Your task to perform on an android device: Search for punjabi style rajma recipes in the cookpad. app.
Image 1: 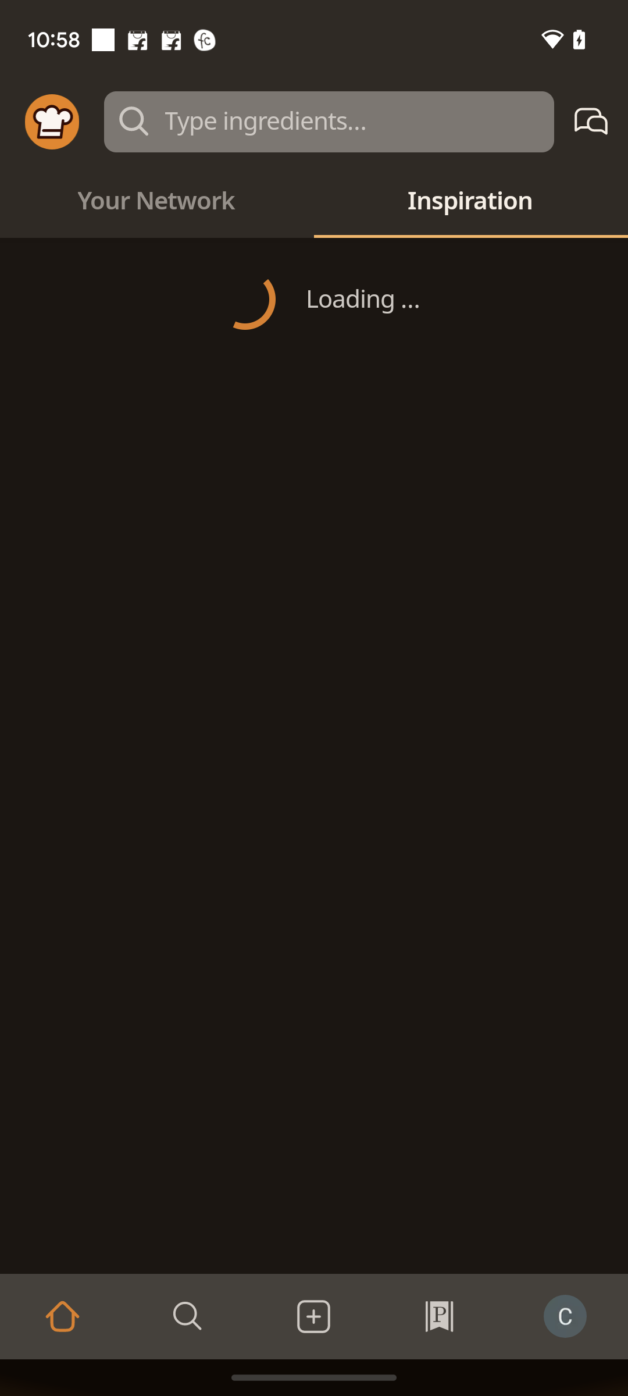
Open the Cookpad app.
Step 1: wait
Image 2: 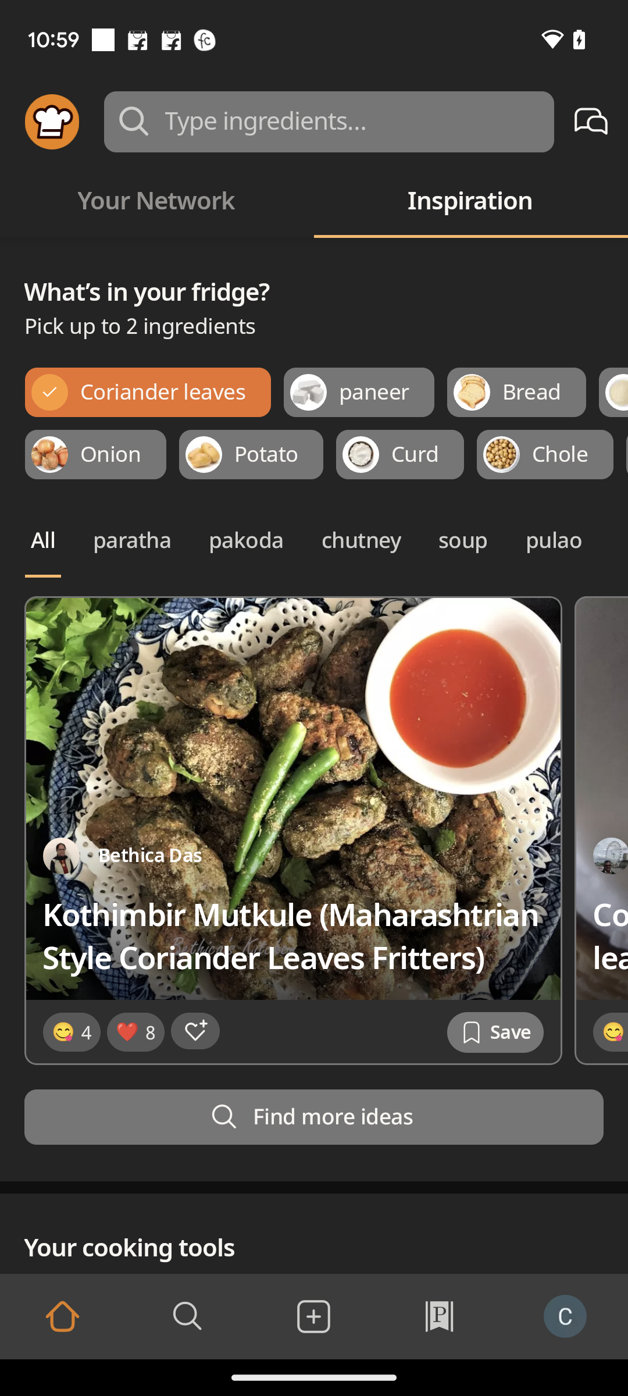
Click on the search box presented at the top.
Step 2: click (329, 122)
Image 3: 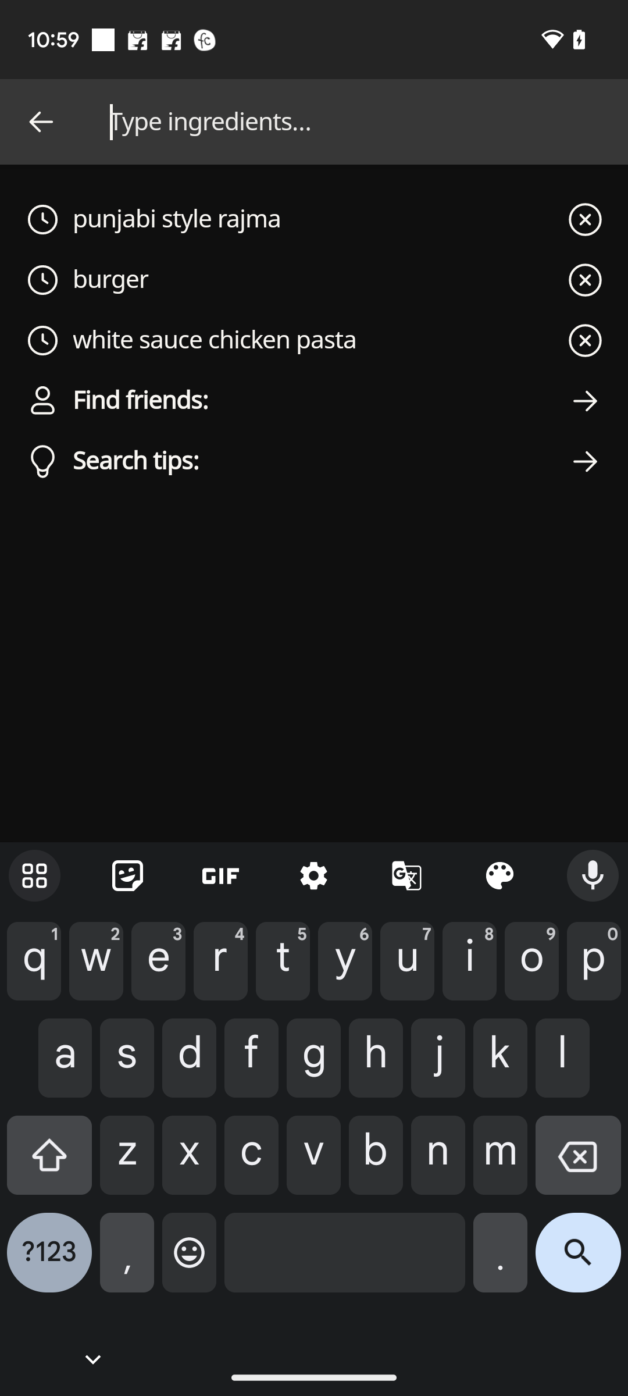
Type punjabi-style rajma in the search box.
Step 3: type "punjabi style Rajma"
Image 5: 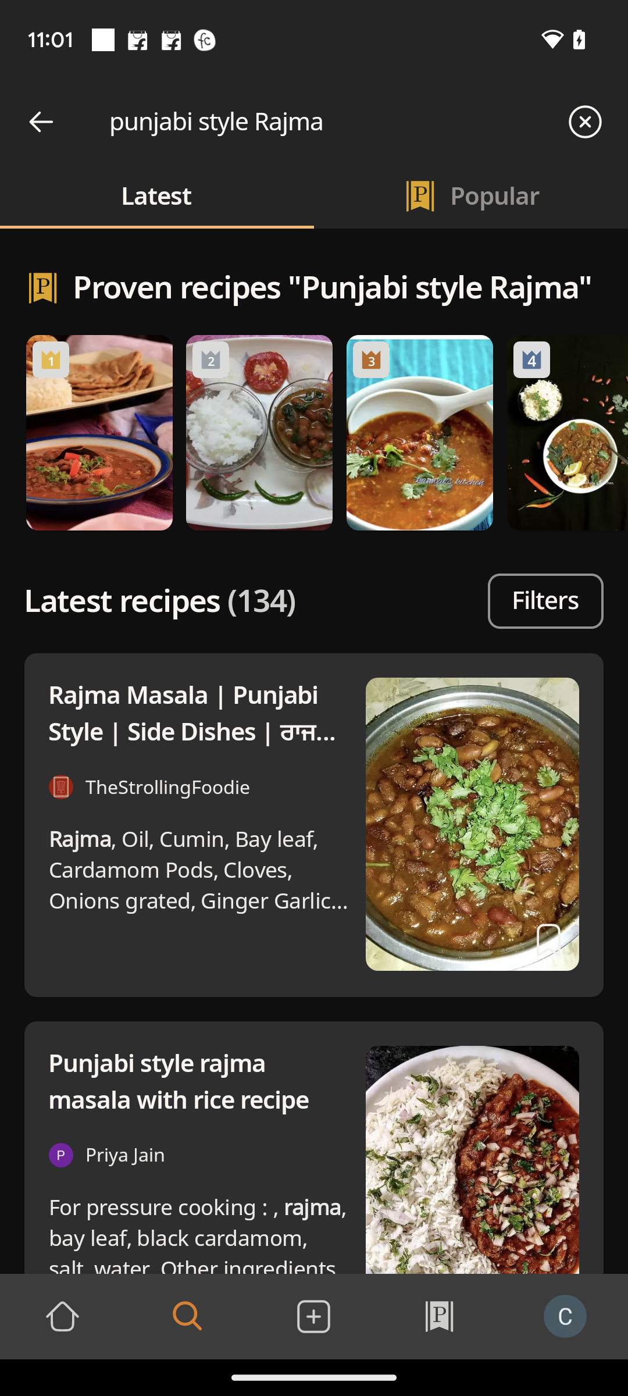
Click on the first result.
Step 5: click (201, 714)